Your task to perform on an android device: I'm planning on buying a Tesla electric car. Show me the search results for Tesla Model X on the AutoScout24 app.
Image 1: 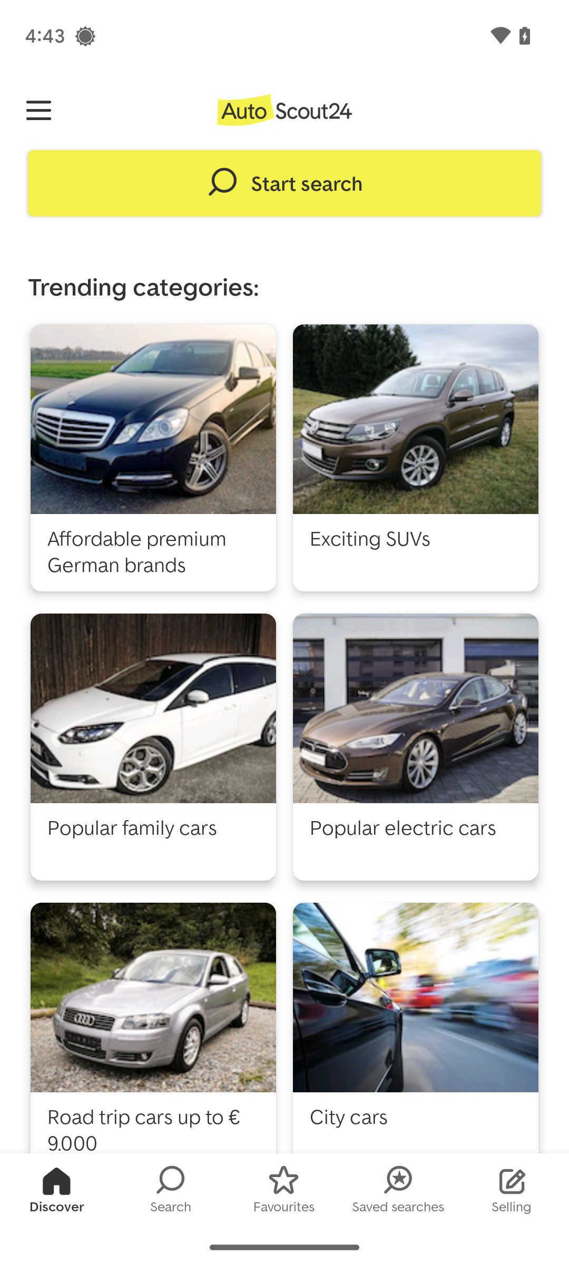
Click on the start search at the top of the screen.
Step 1: click (284, 183)
Image 2: 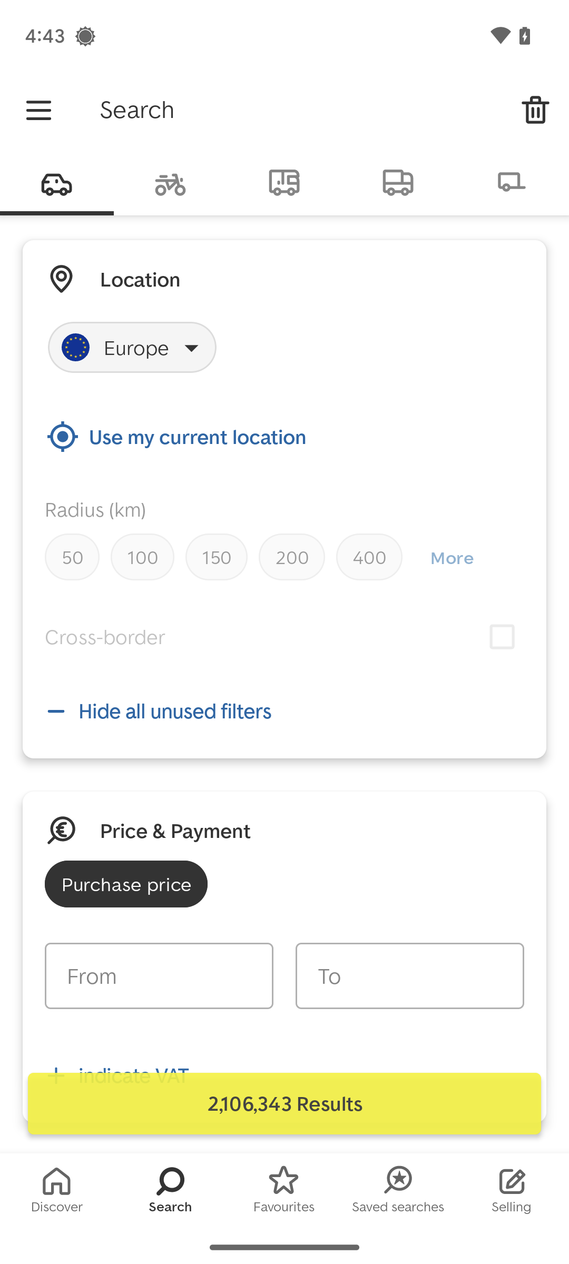
SCroll  up until you find the basic data section.
Step 2: scroll down
Image 3: 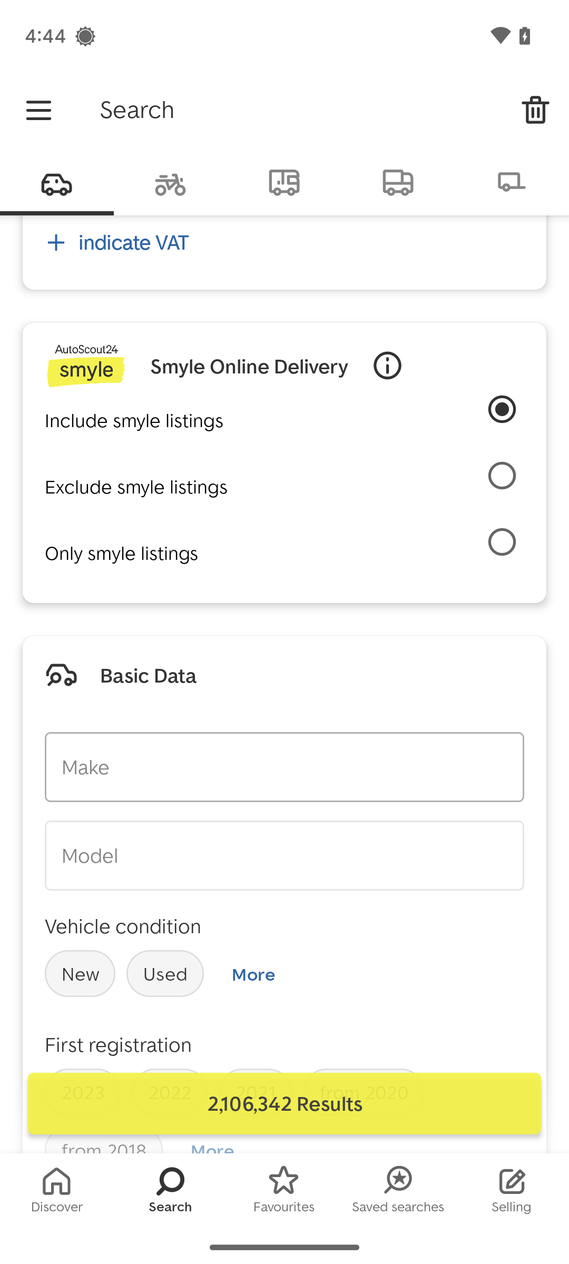
Click on the Make tab in the basic data section.
Step 3: click (284, 767)
Image 4: 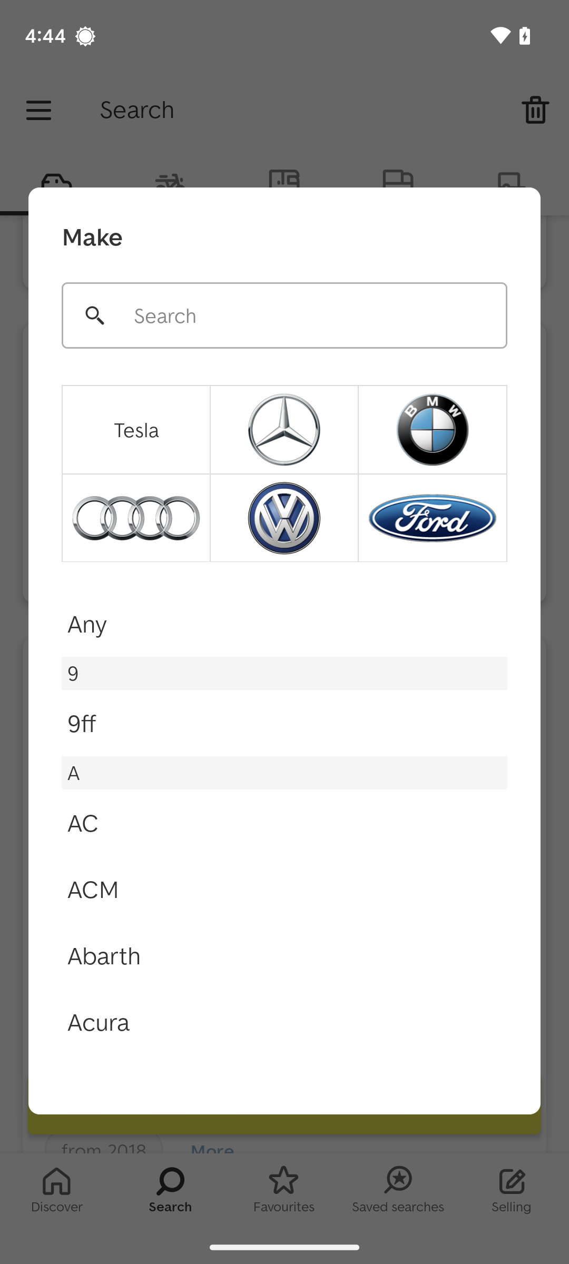
Click on the Tesla at the top in the car logo.
Step 4: click (135, 430)
Image 5: 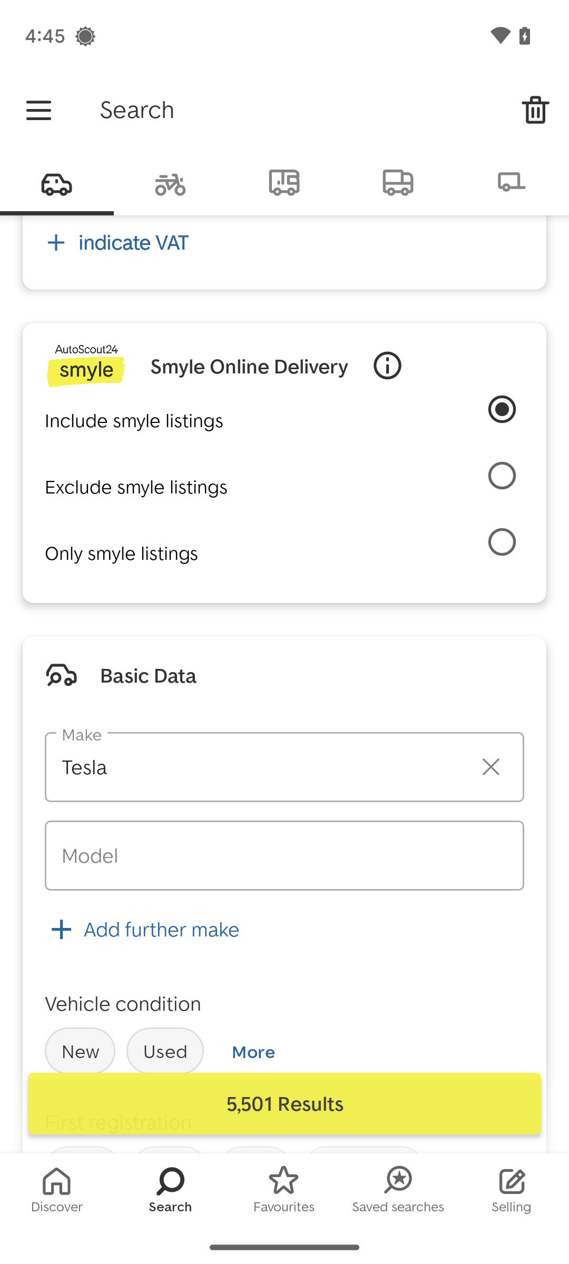
Click on the Model tab in the basic data section.
Step 5: click (284, 855)
Image 6: 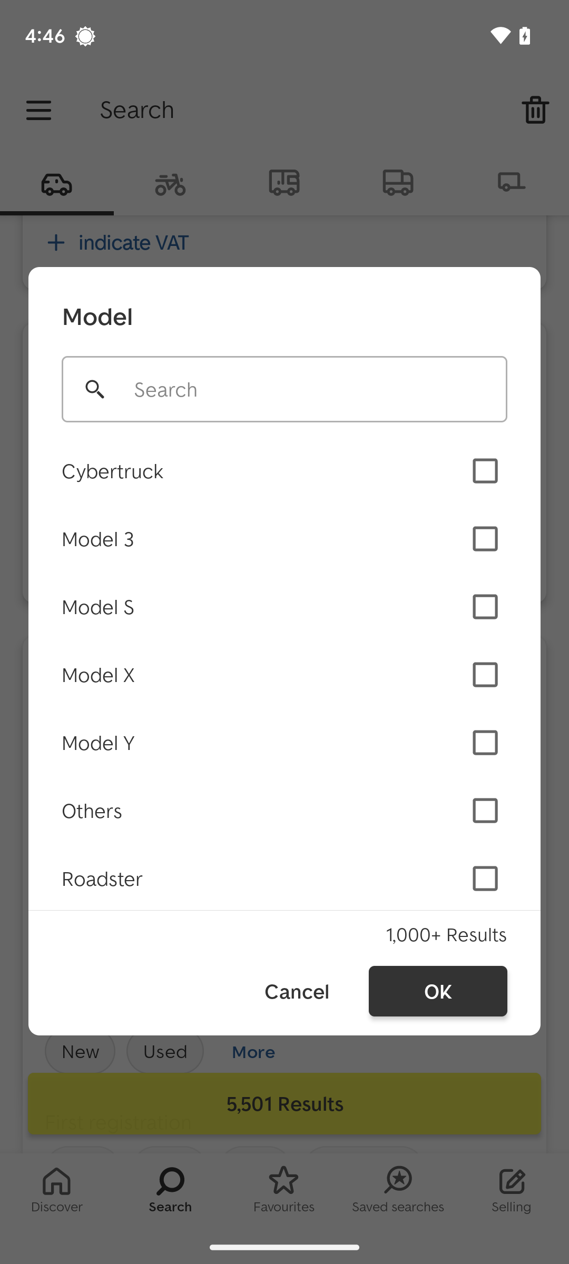
Select Model X.
Step 6: click (284, 674)
Image 7: 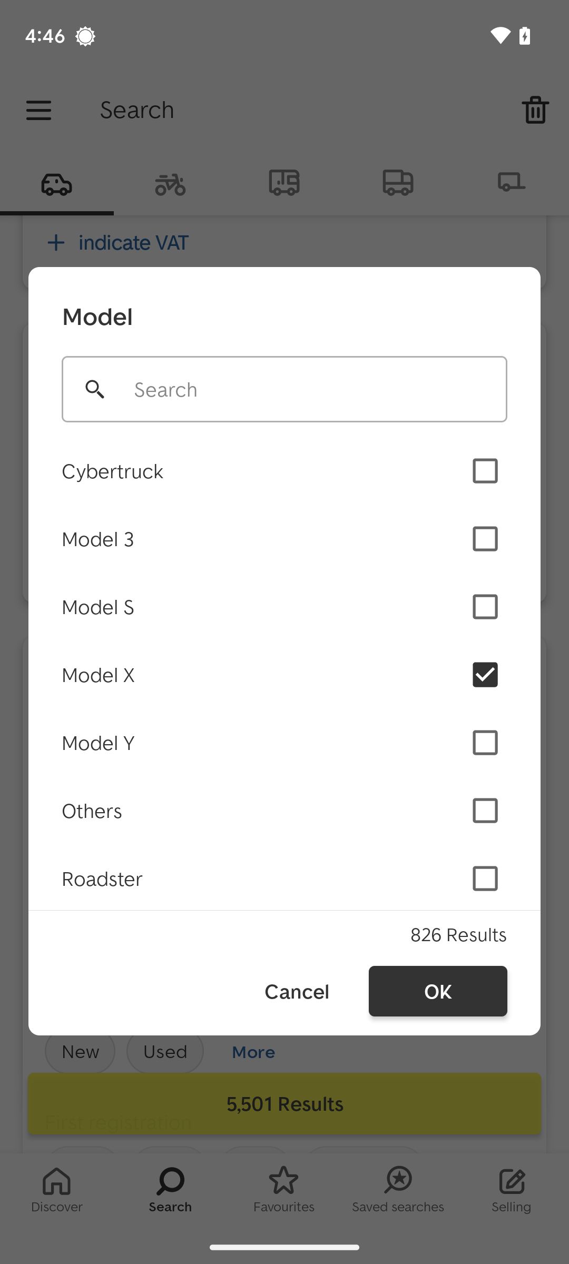
Click on the OK at the bottom of the options.
Step 7: click (438, 991)
Image 8: 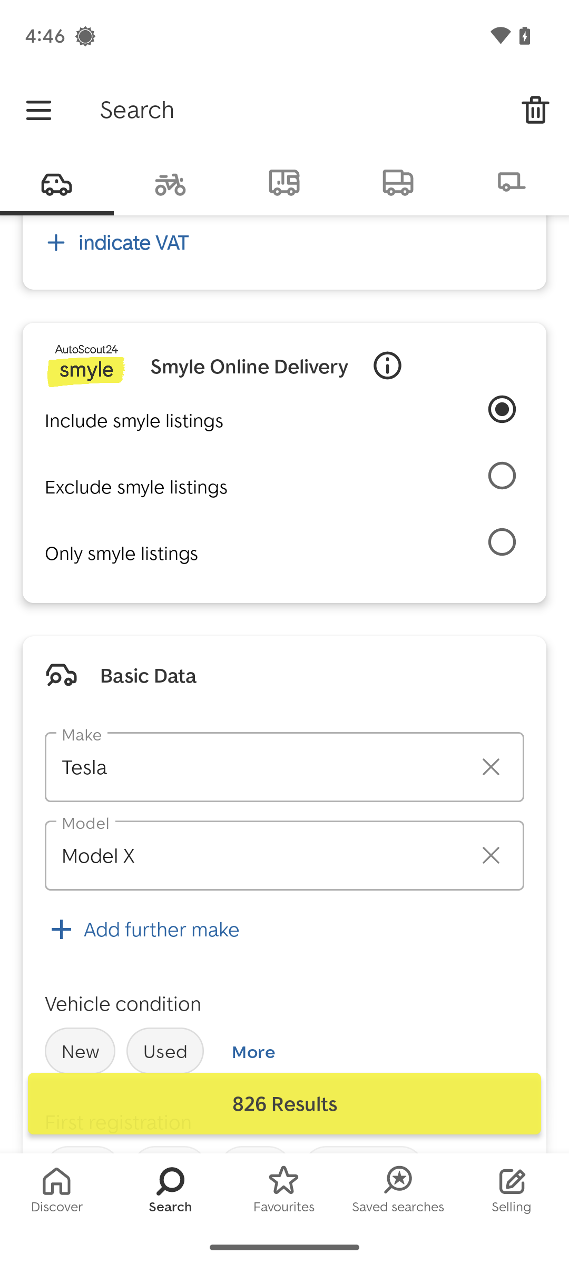
Click on the 826 results at the bottom of the screen.
Step 8: click (284, 1103)